Your task to perform on an android device: Create a group chat named friends with my both friends Amelia Miller and Richard Wagner on the Snapchat app.
Image 0: 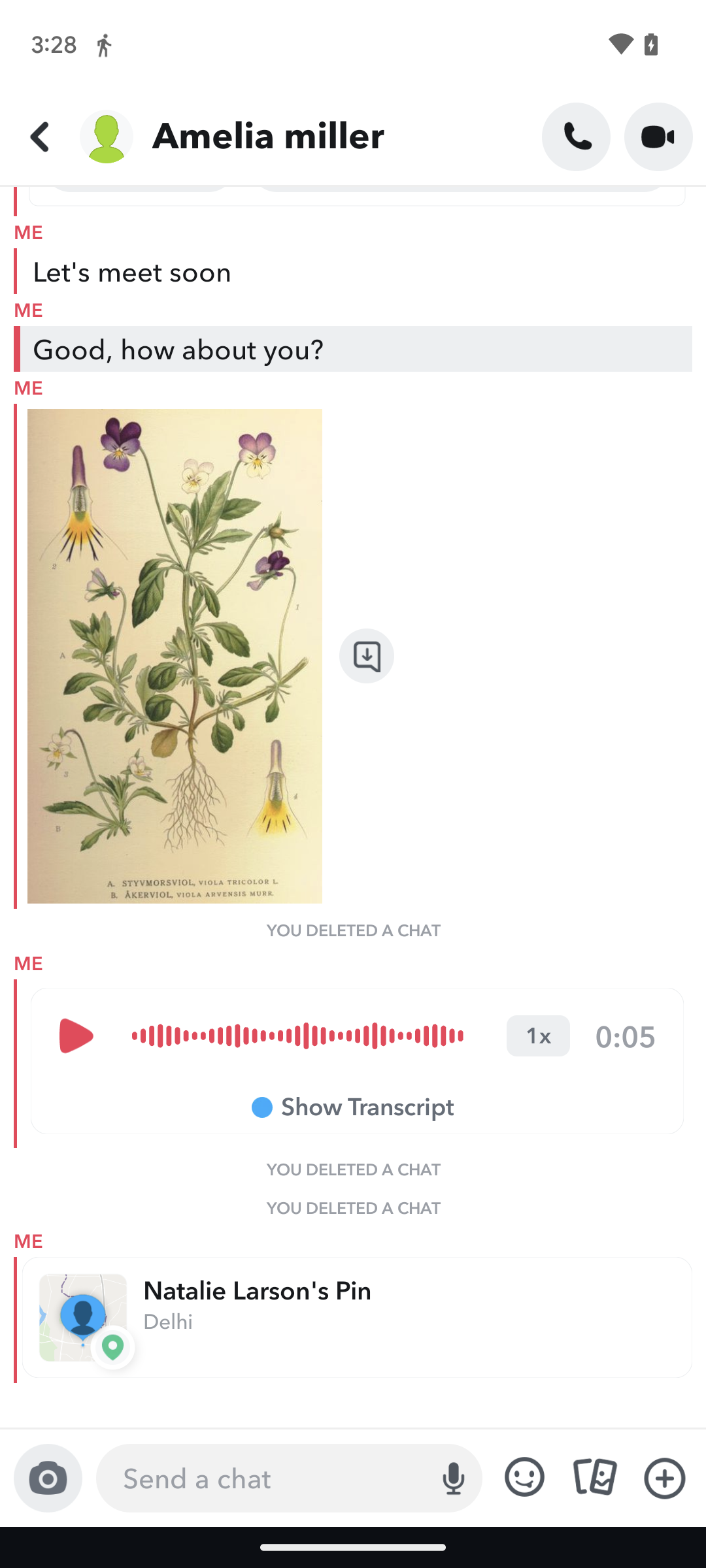
Go back to the home screen of the app.
Step 0: press back button
Image 1: 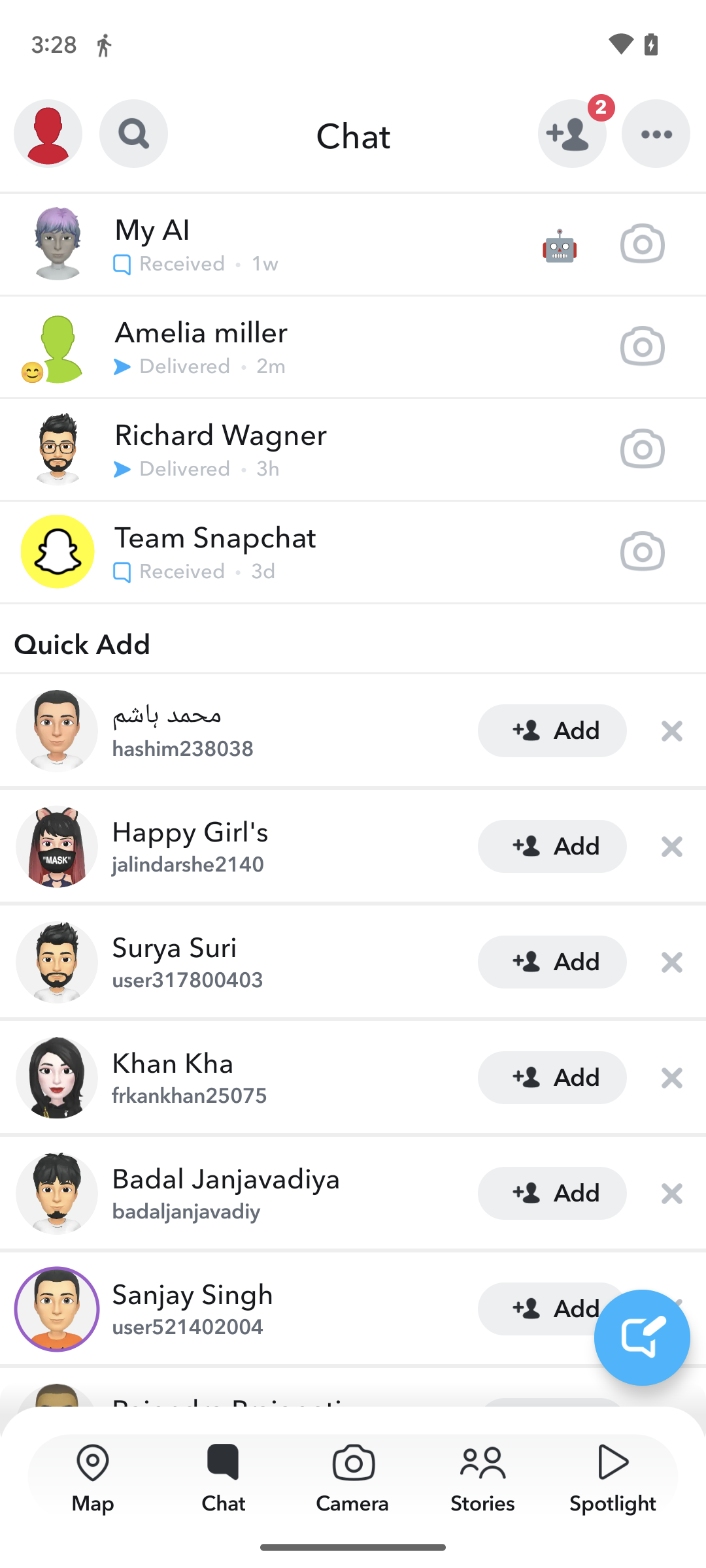
Click on the new message icon at the bottom right of the screen.
Step 1: click (642, 1337)
Image 2: 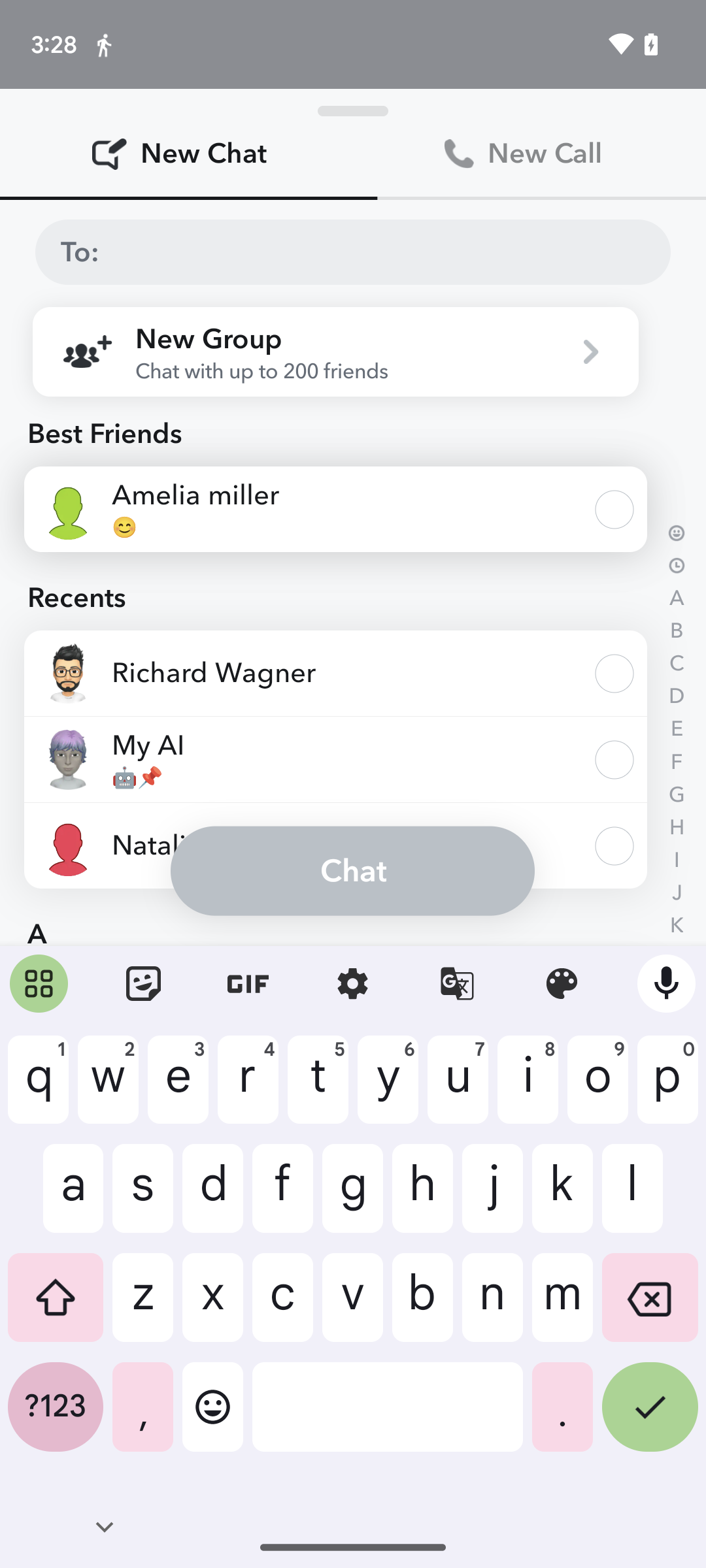
Click on the New Group tab.
Step 2: click (358, 339)
Image 4: 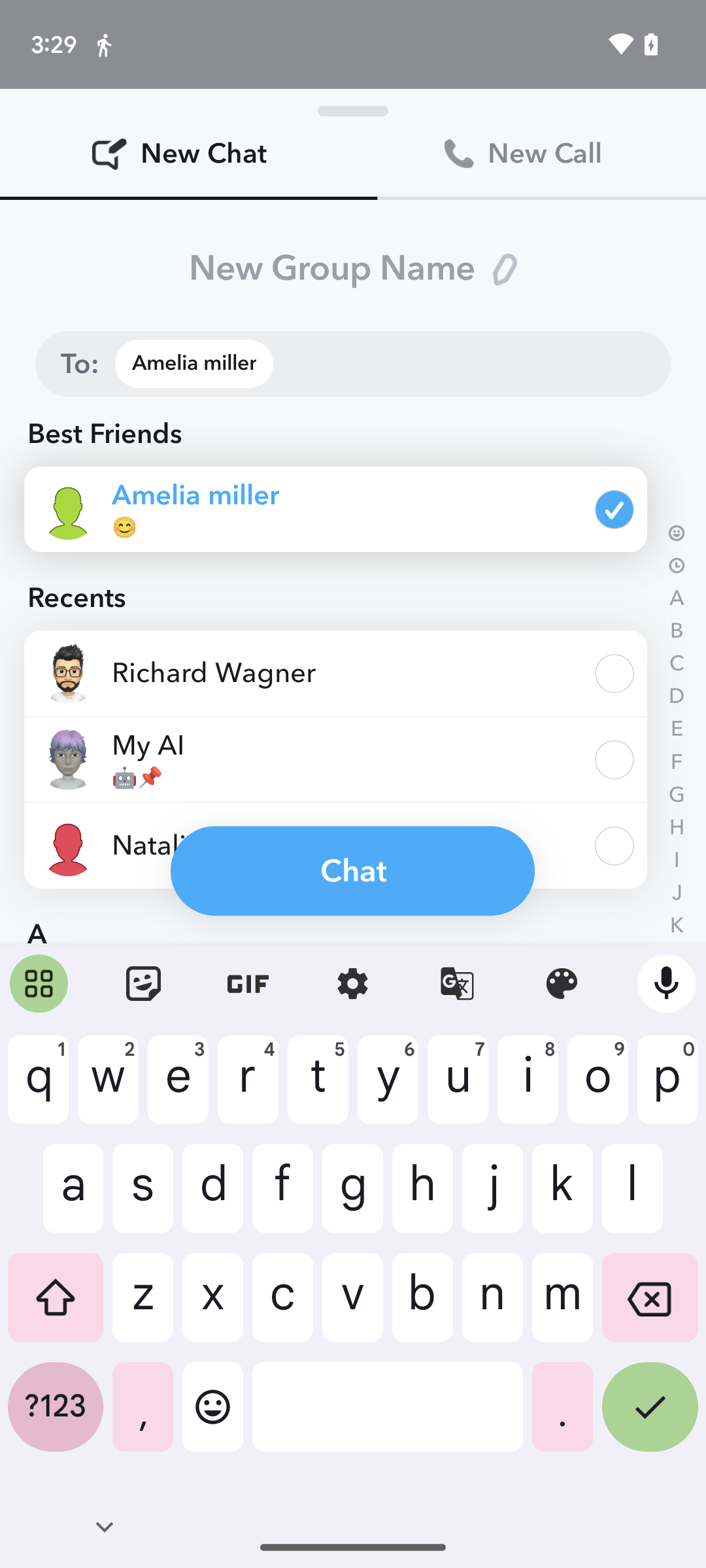
Select the group member.
Step 4: click (335, 673)
Image 5: 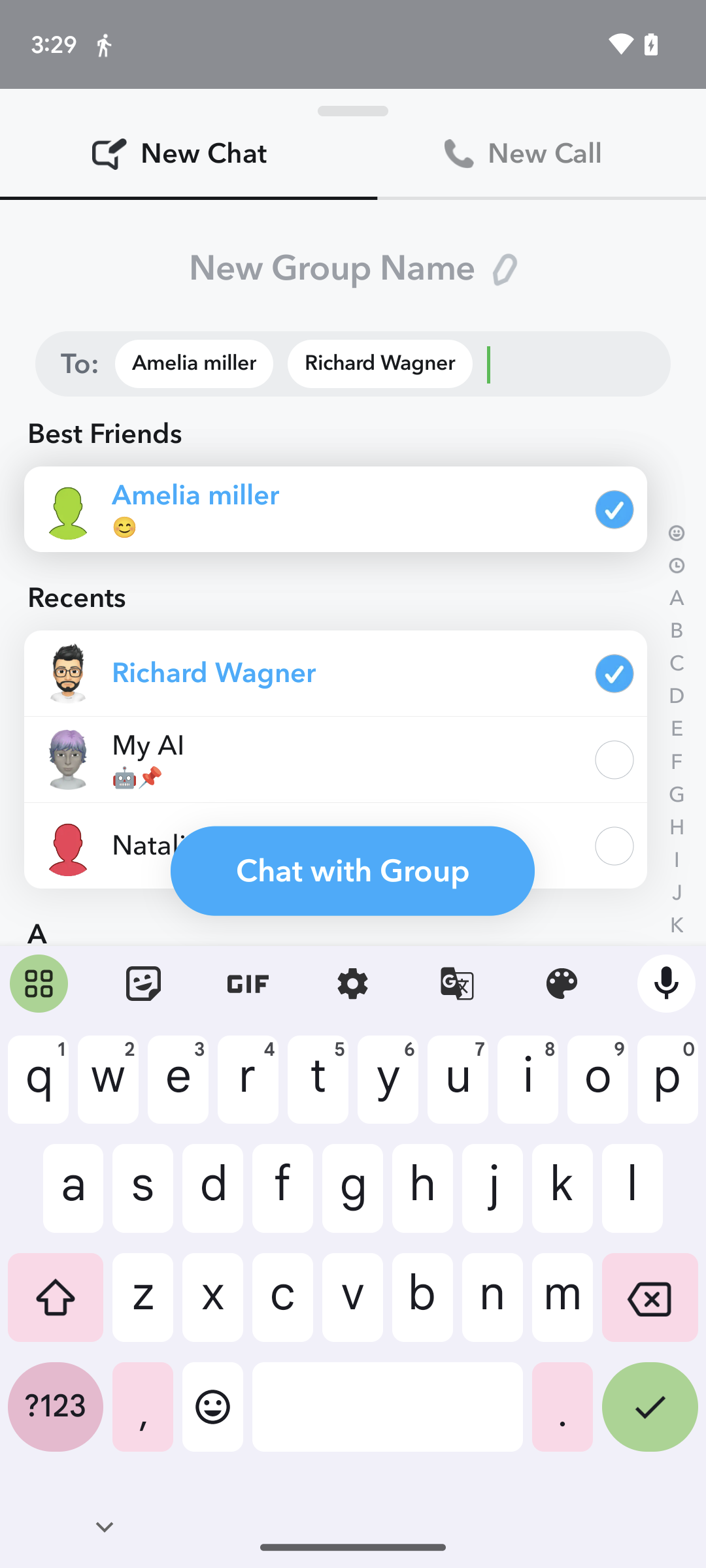
Click on the group name.
Step 5: click (336, 269)
Image 6: 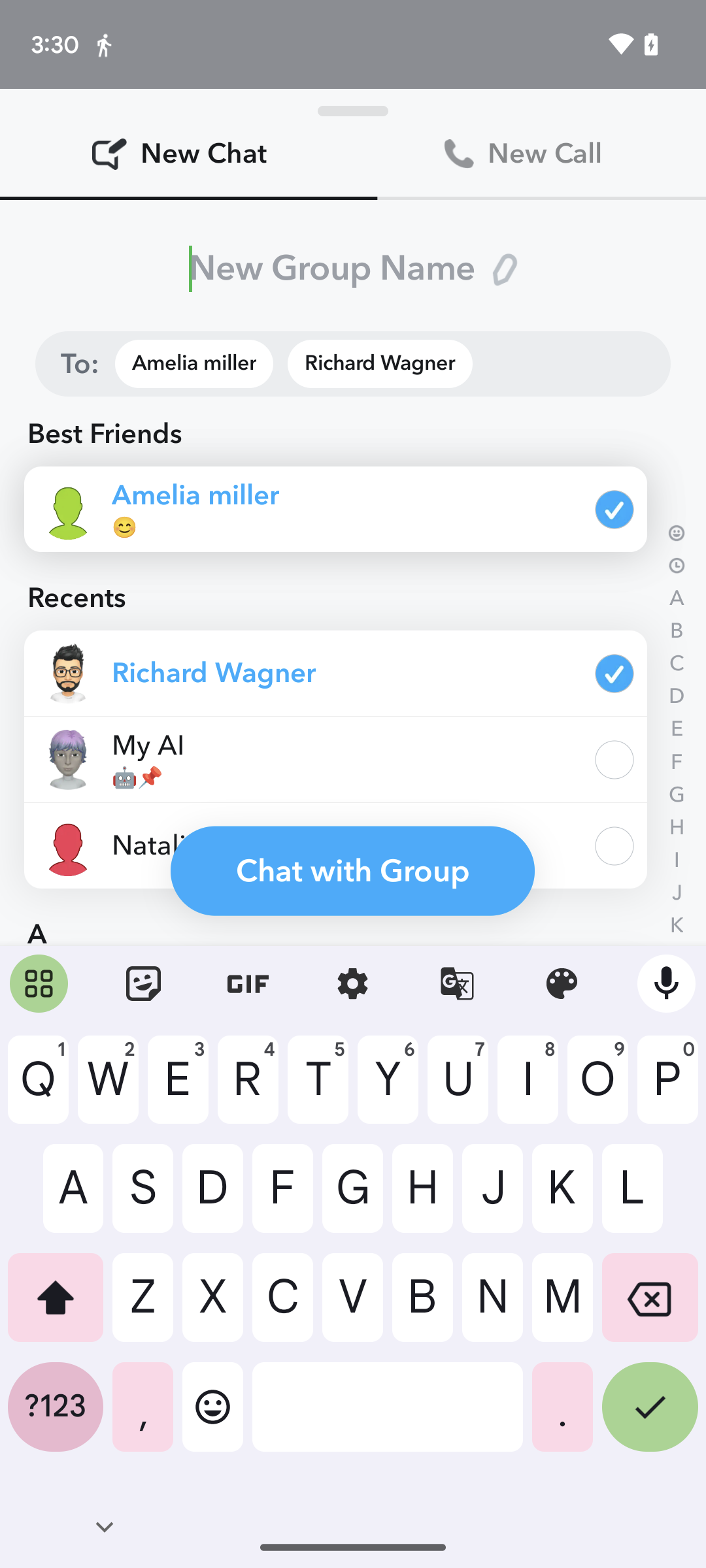
Type in Friends.
Step 6: type "Friends"
Image 7: 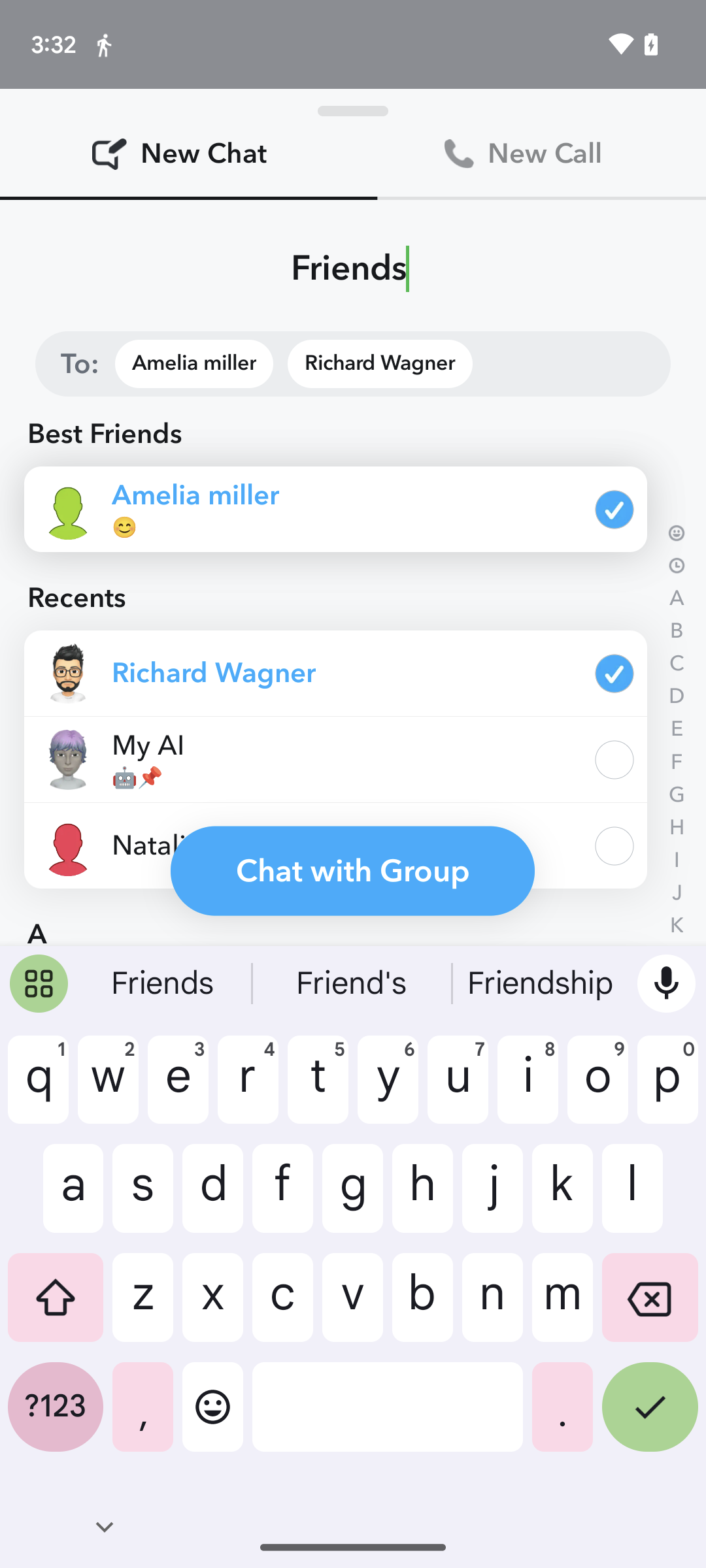
Click on Chat with Group.
Step 7: click (352, 870)